Your task to perform on an android device: Share competitive exam event from the Gmail app to dbwscratch.test.id3@gmail.com.
Image 0: 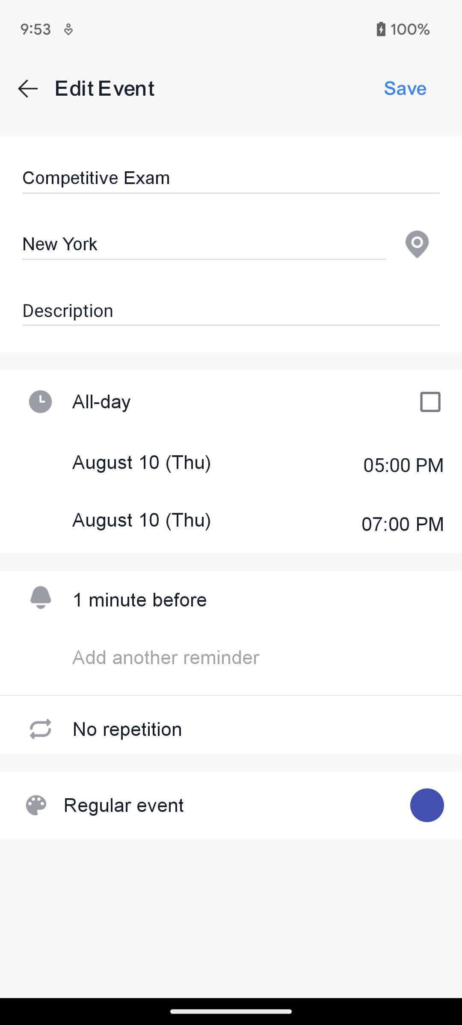
Go back to the previous page
Step 0: press back button
Image 1: 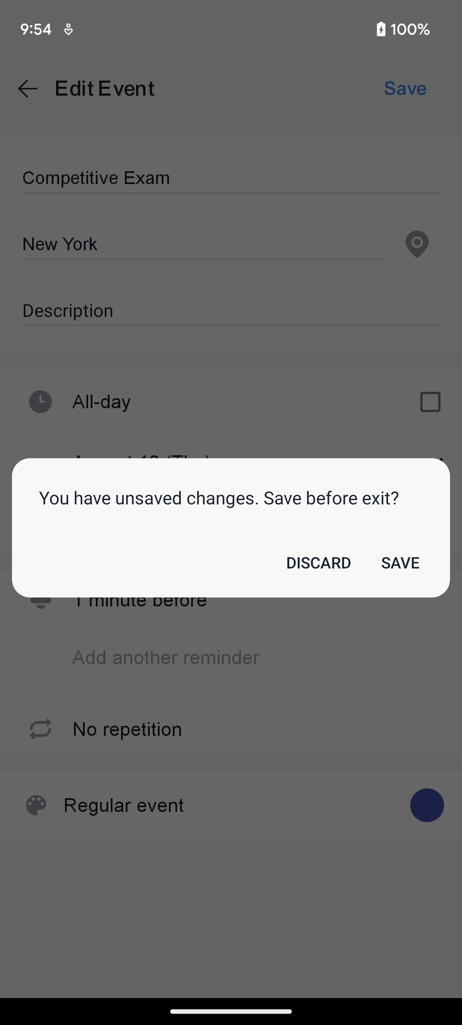
Click on the Save button to save this event
Step 1: click (400, 562)
Image 2: 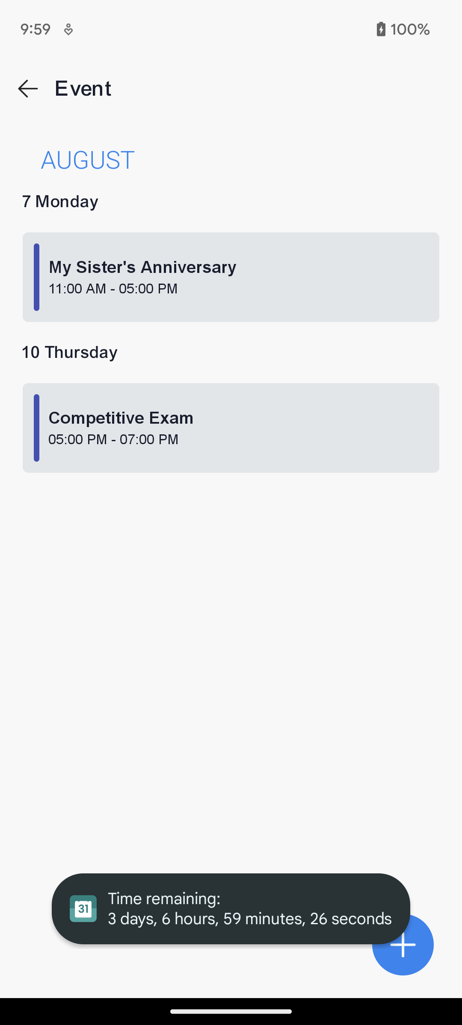
Swipe right on the competitive exam event to view share option
Step 2: scroll left
Image 3: 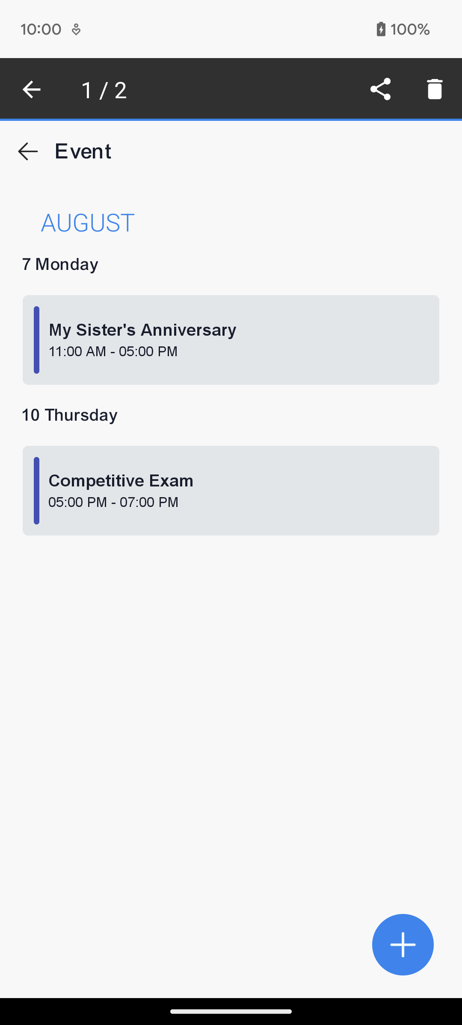
Click on the share icon at the top right corner of the screen
Step 3: click (380, 89)
Image 4: 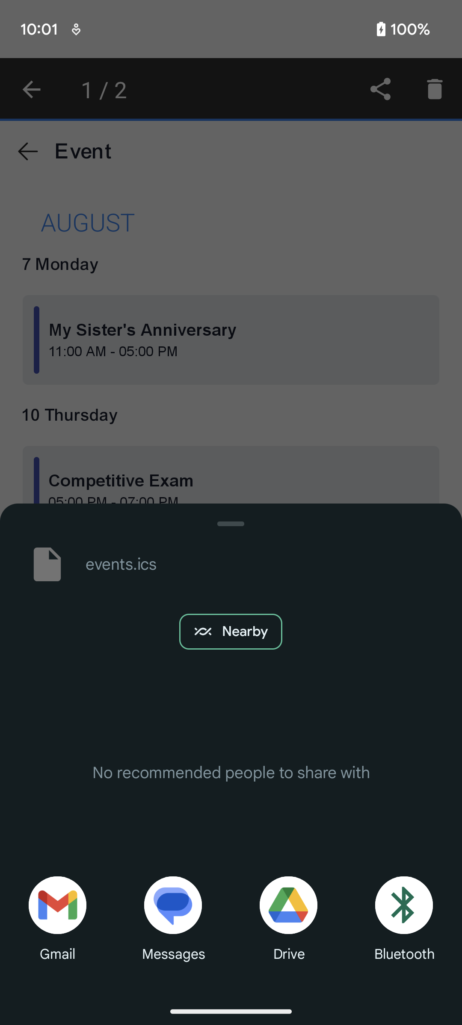
Click on the Gmail app to share this event on gmail
Step 4: click (57, 905)
Image 5: 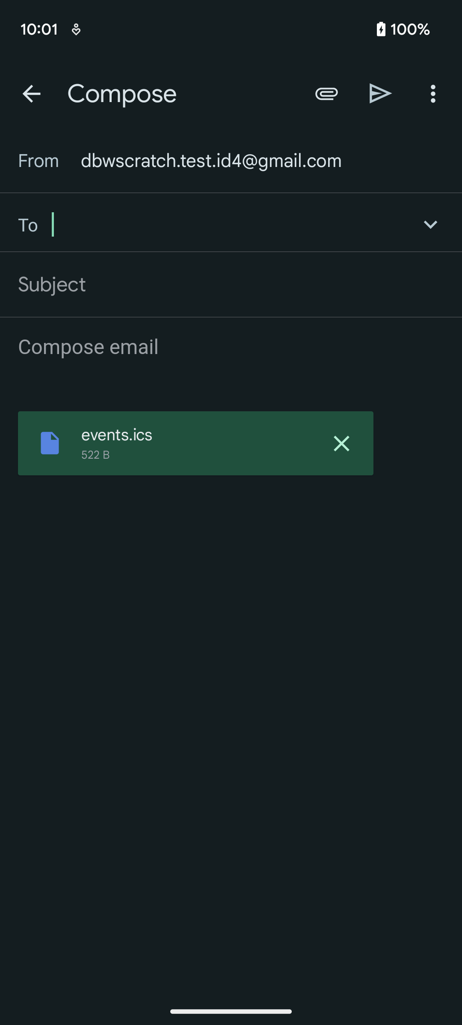
Type dbwscratch.test.id3@gmail.com in reciever section 
Step 5: type "dbwscratch.test.id3@gmail.com"
Image 6: 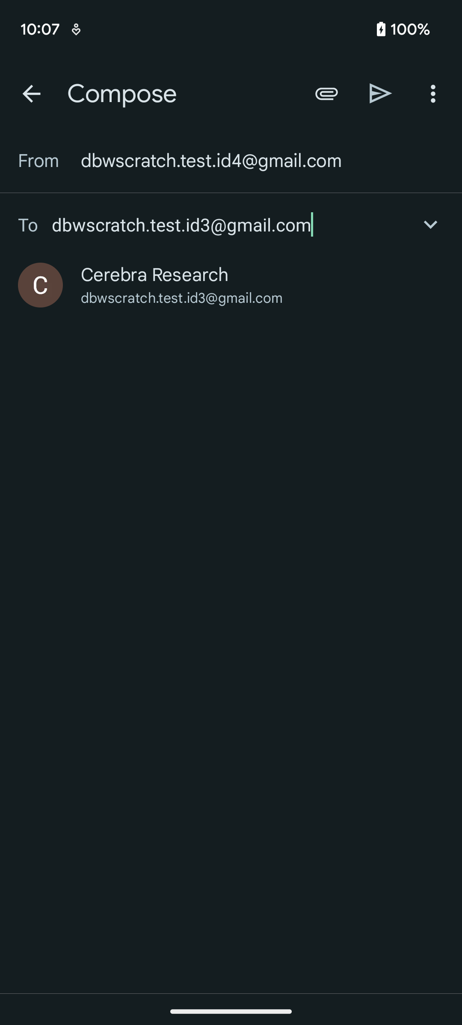
Click on the first suggested result
Step 6: click (262, 285)